Your task to perform on an android device: I'm intending to make a barbeque salad recipe for myself but don't know how. Find the recipe and open it in the All Recipes Cookbook app.
Image 0: 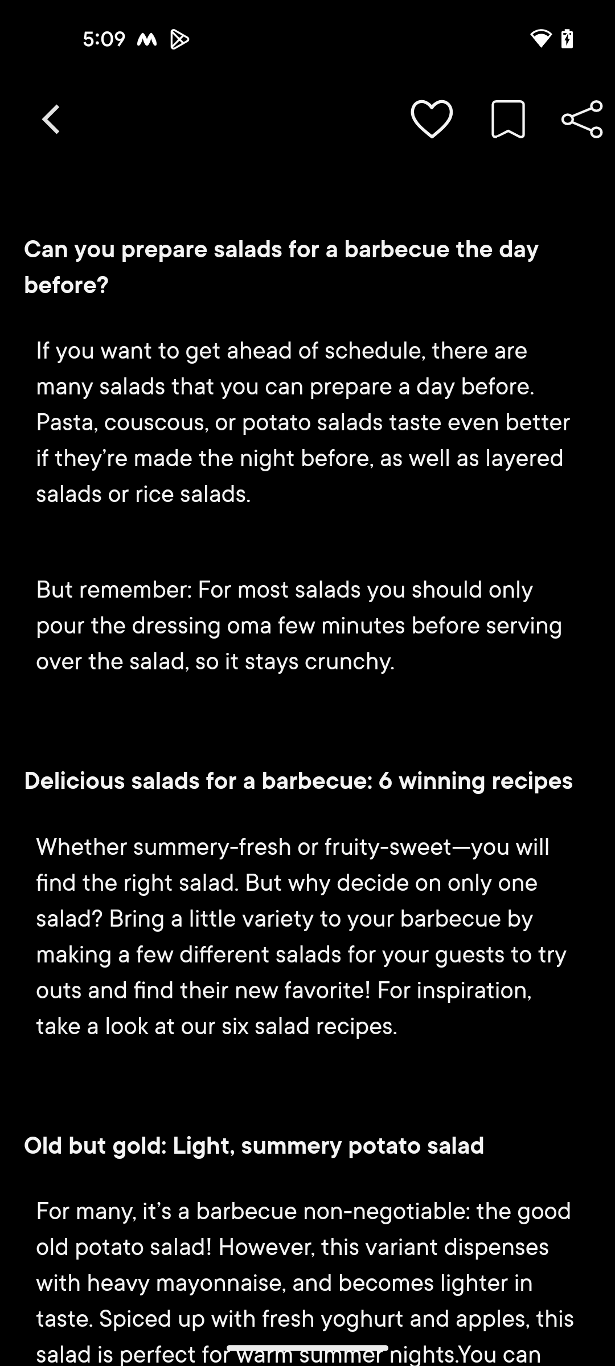
Open All recipes Cookbook app
Step 0: open app "All Recipes Cookbook"
Image 1: 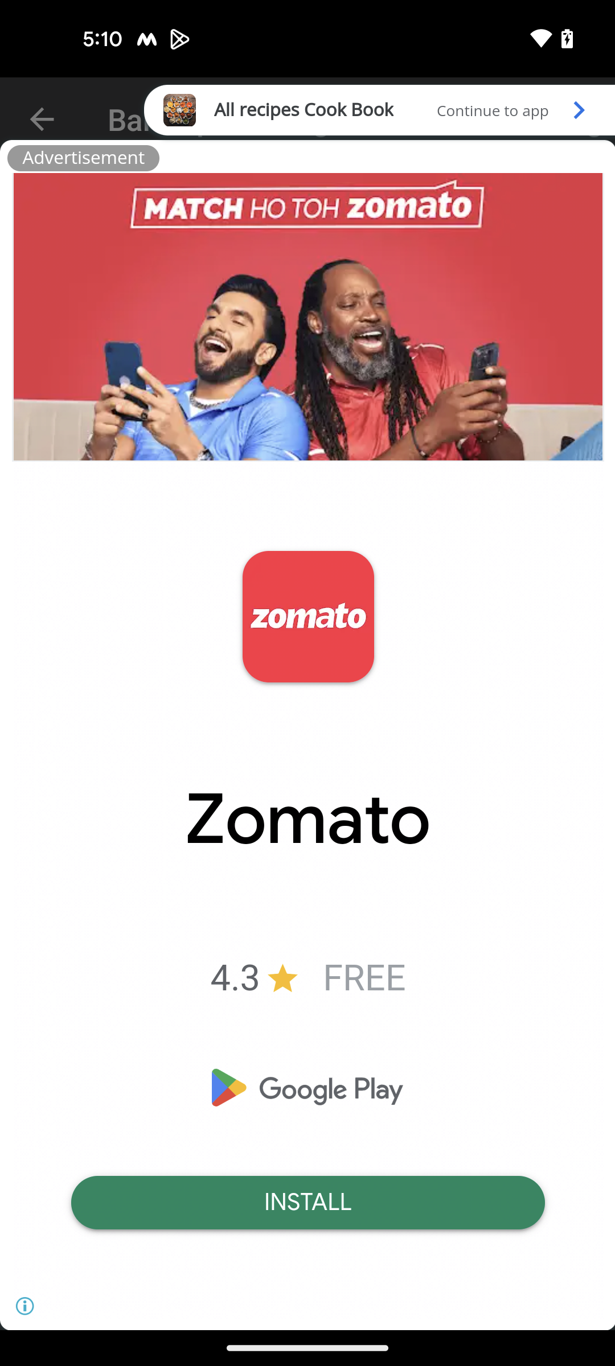
Click on the Continue to app
Step 1: click (493, 117)
Image 2: 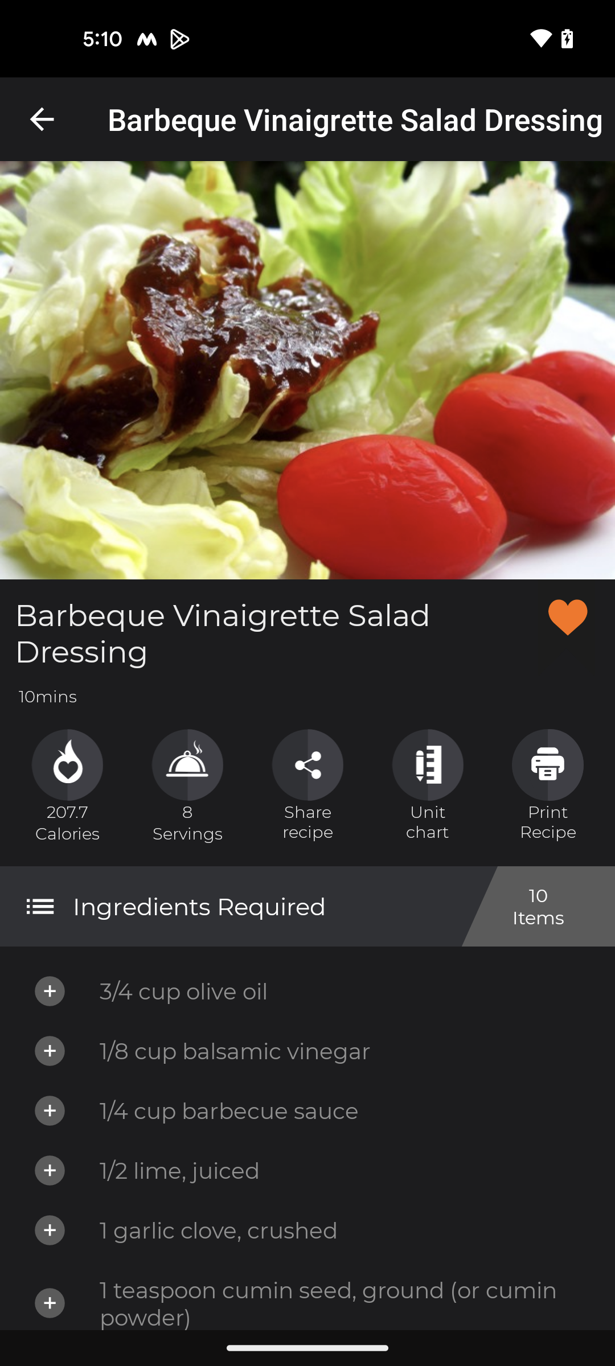
Swipe up to view make the recipe
Step 2: scroll down
Image 3: 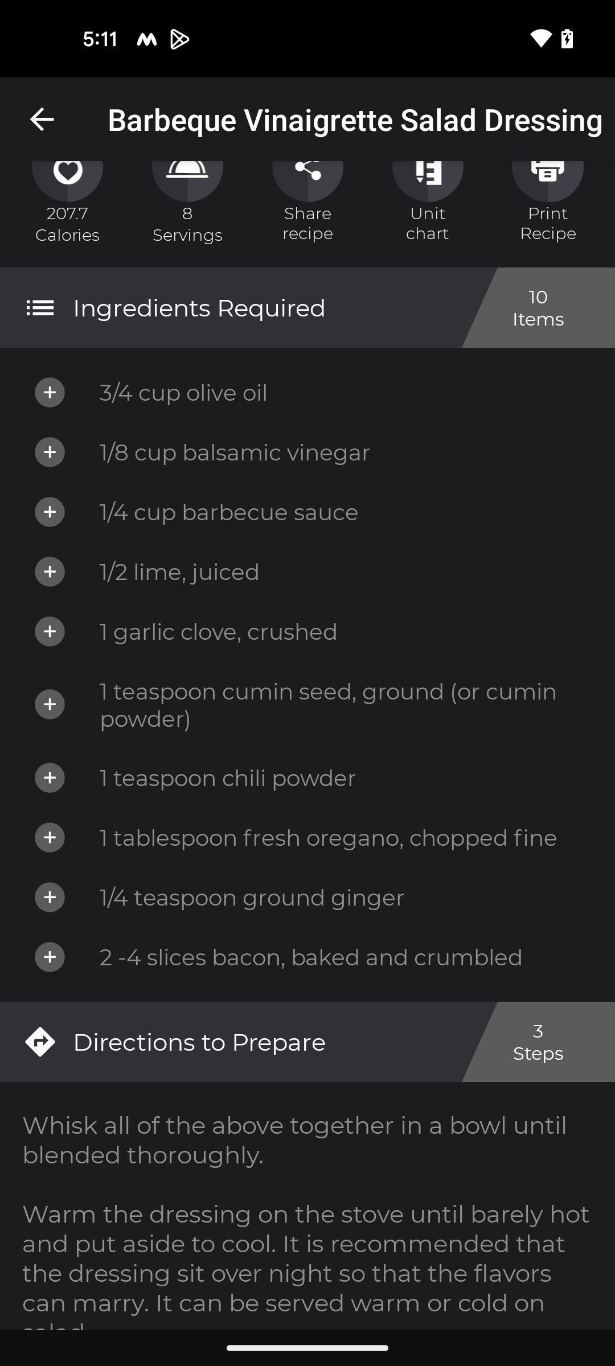
Swipe up to view make the recipe
Step 3: scroll down